Your task to perform on an android device: Open the Runkeeper app & start tracking the Biking activity
Image 0: 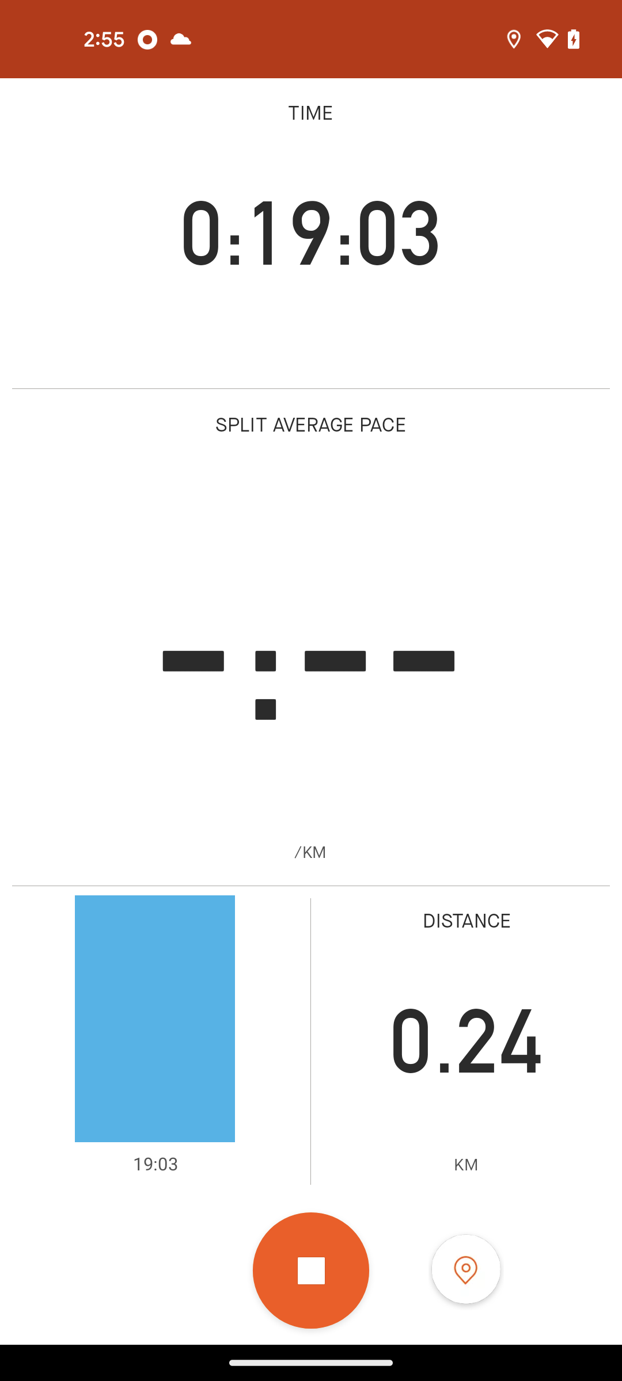
open the Runkeeper app
Step 0: open app "Runkeeper"
Image 1: 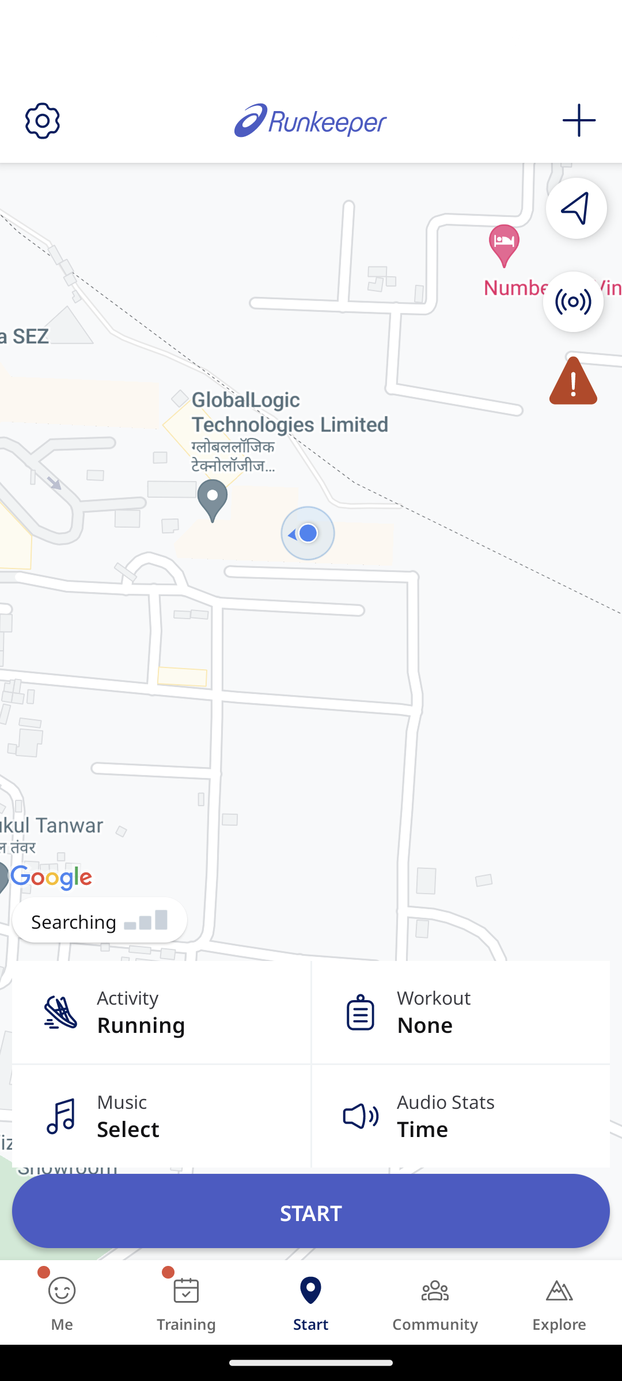
click on Activity option
Step 1: click (191, 997)
Image 2: 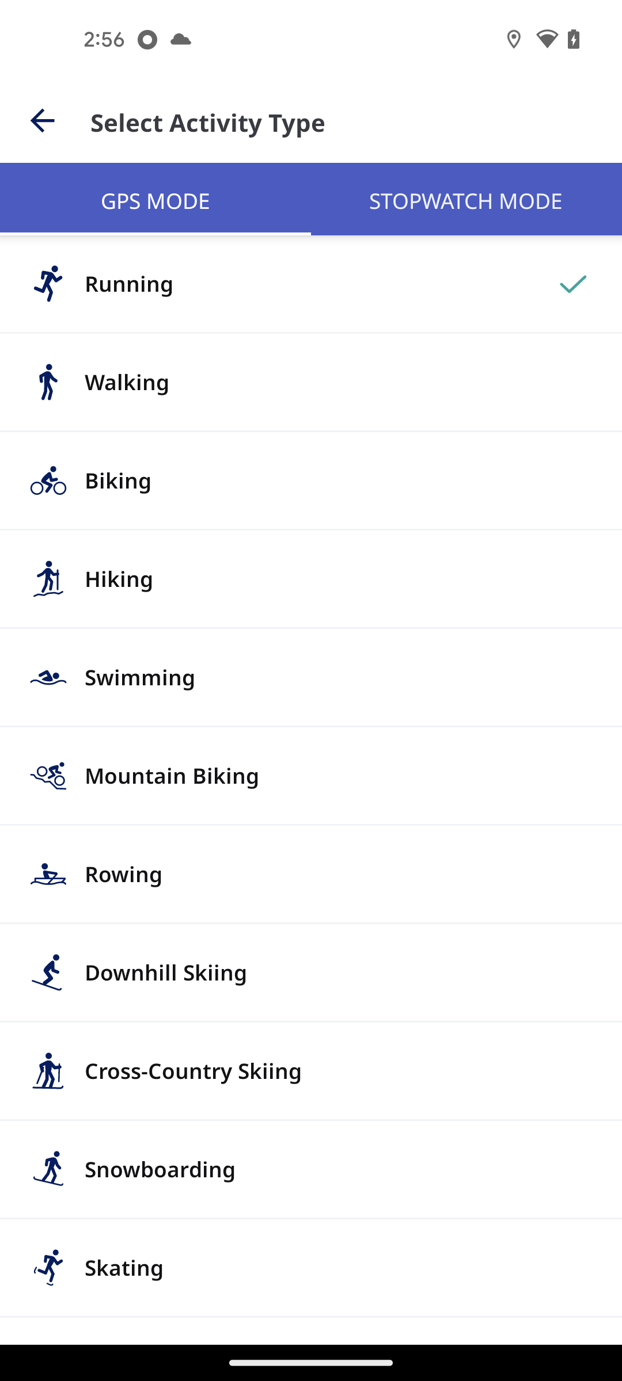
select the Biking option
Step 2: click (341, 480)
Image 3: 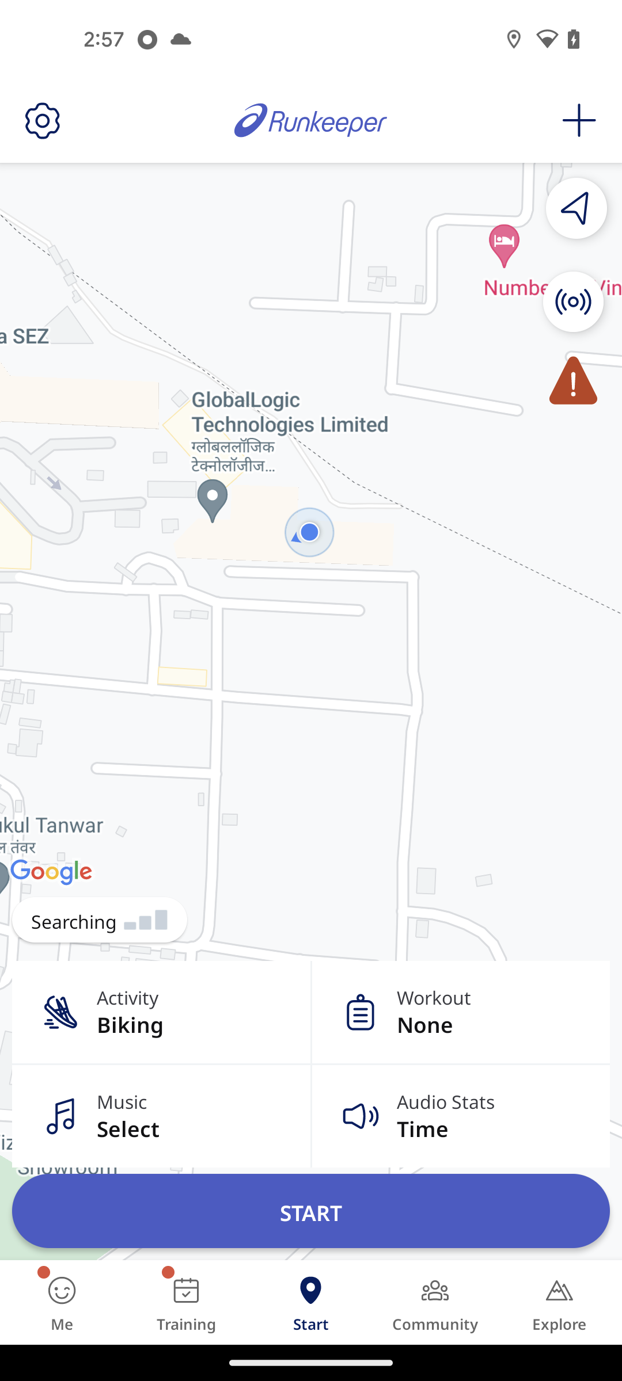
click on Start button
Step 3: click (310, 1211)
Image 4: 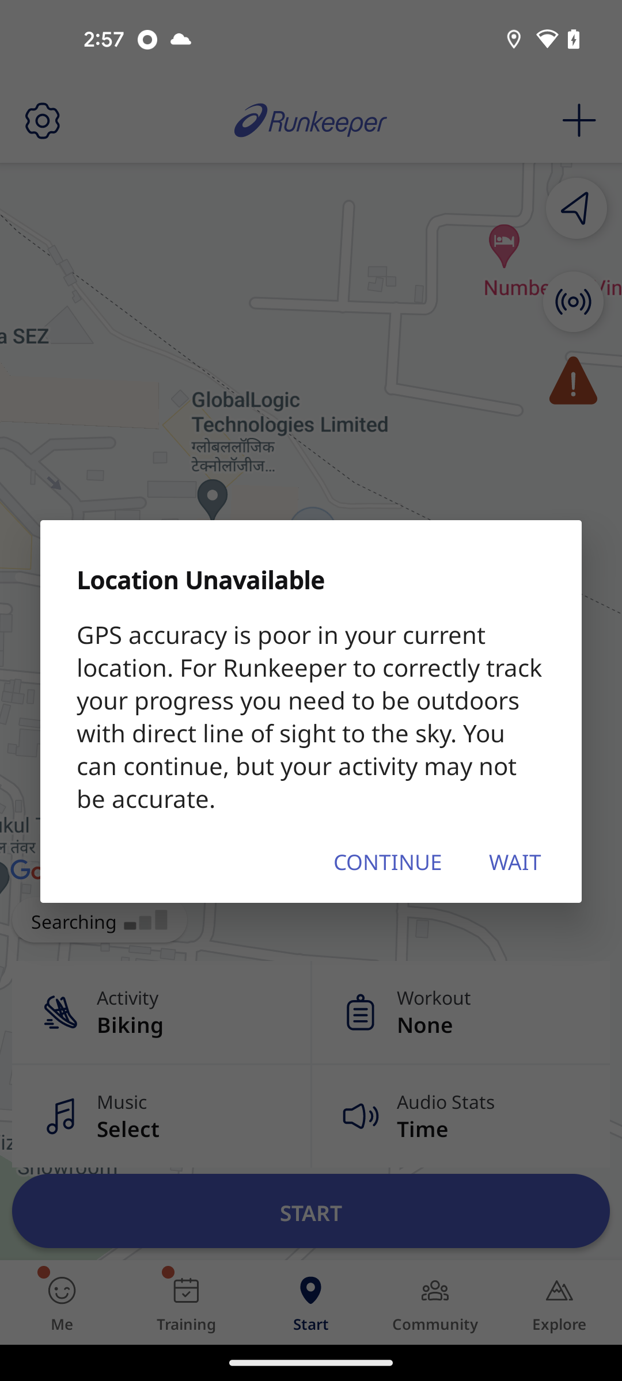
click on Continue
Step 4: click (387, 860)